Your task to perform on an android device: I am going to use a new device, so I will remove all my calendar data by signing out of my gmail account, quentinclark421@gmail.com, in the calendar app.
Image 0: 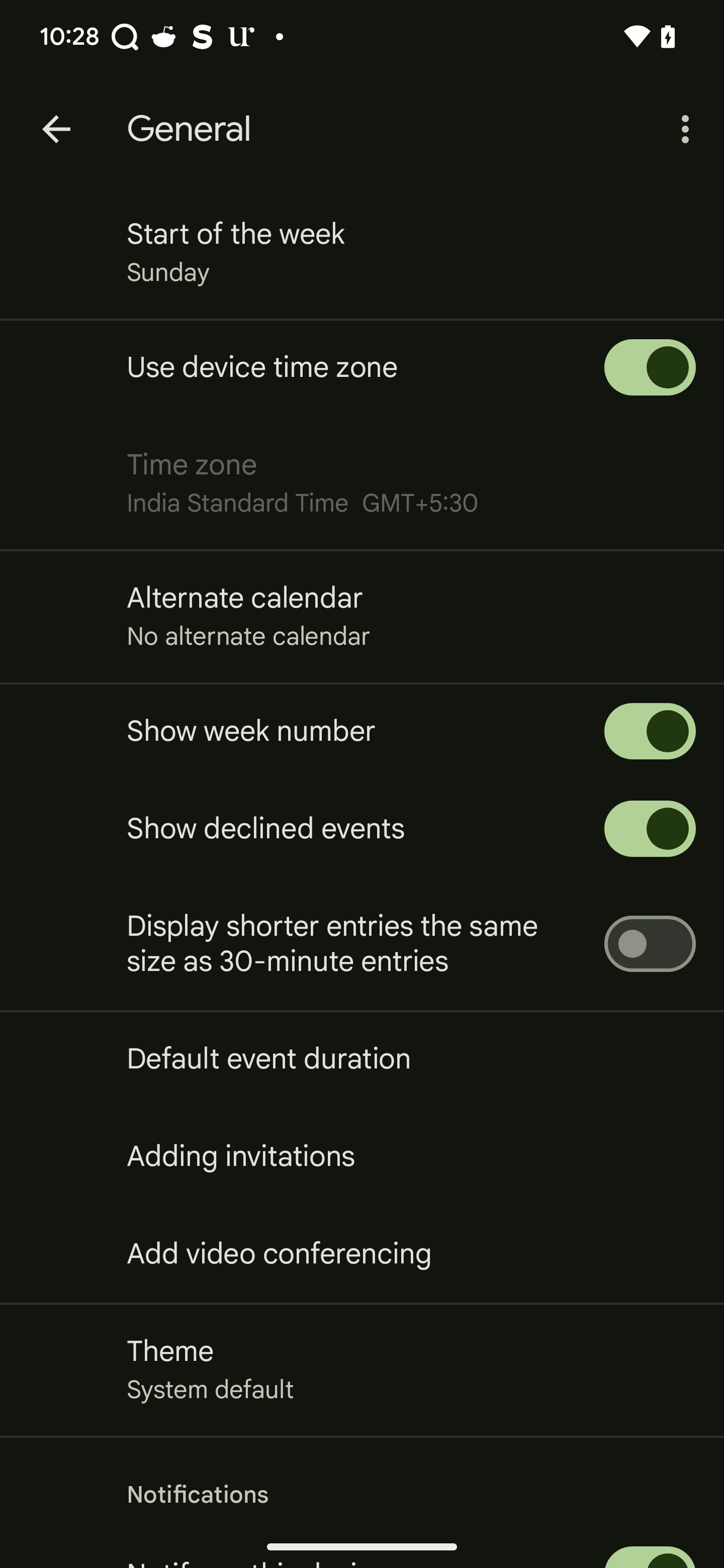
Go back to the previous page
Step 0: press back button
Image 1: 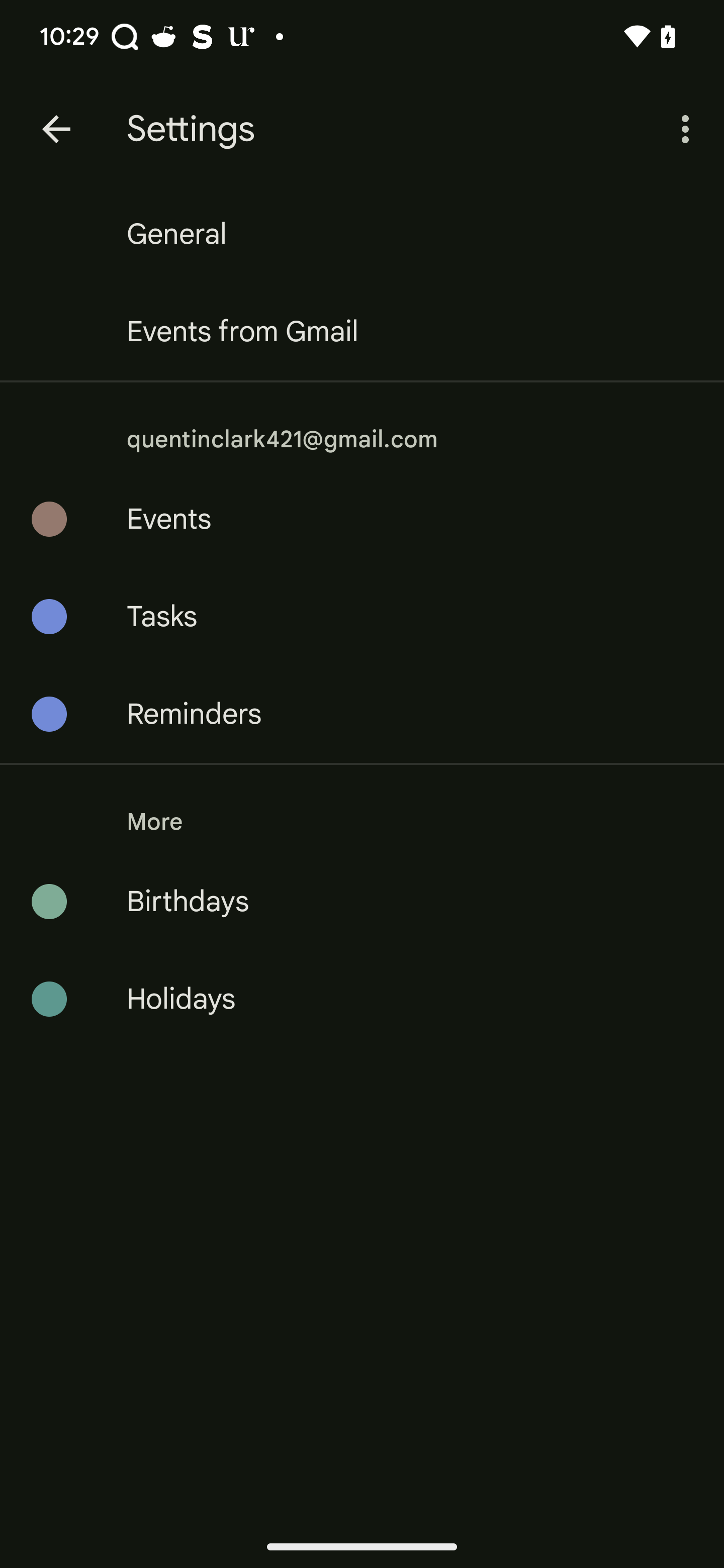
Go back to the previous page
Step 1: press back button
Image 3: 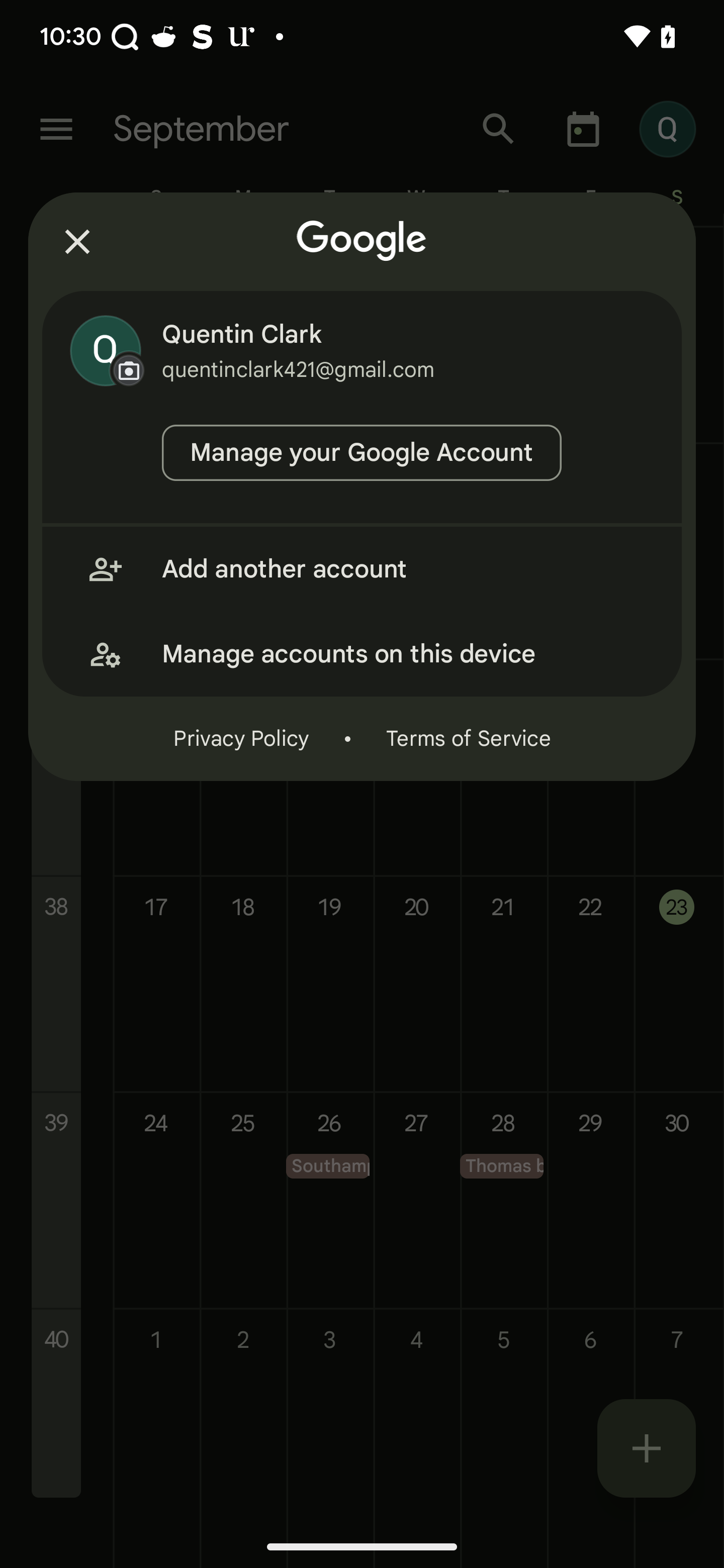
Click on the manage accounts on this device option
Step 3: click (408, 654)
Image 4: 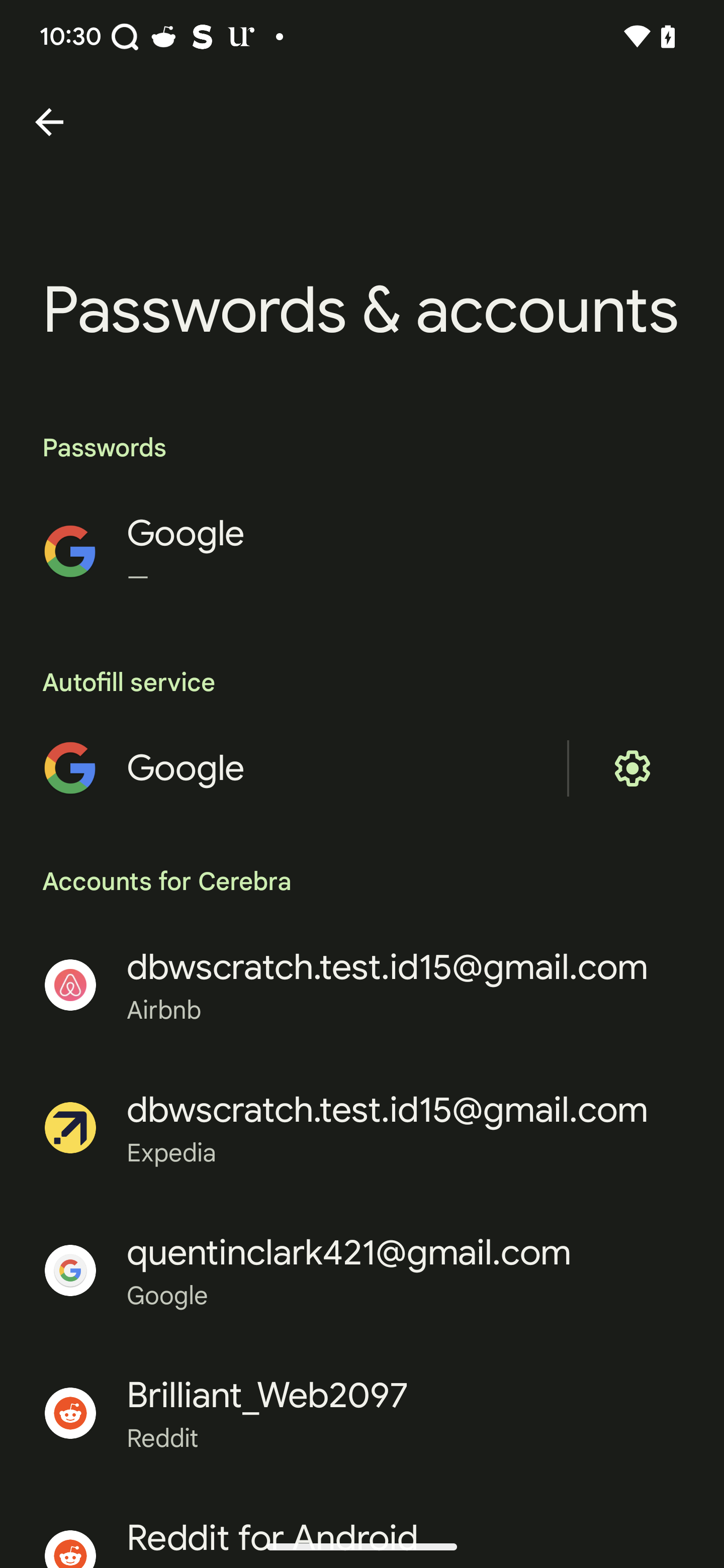
Click on the third suggested gmail
Step 4: click (349, 1252)
Image 5: 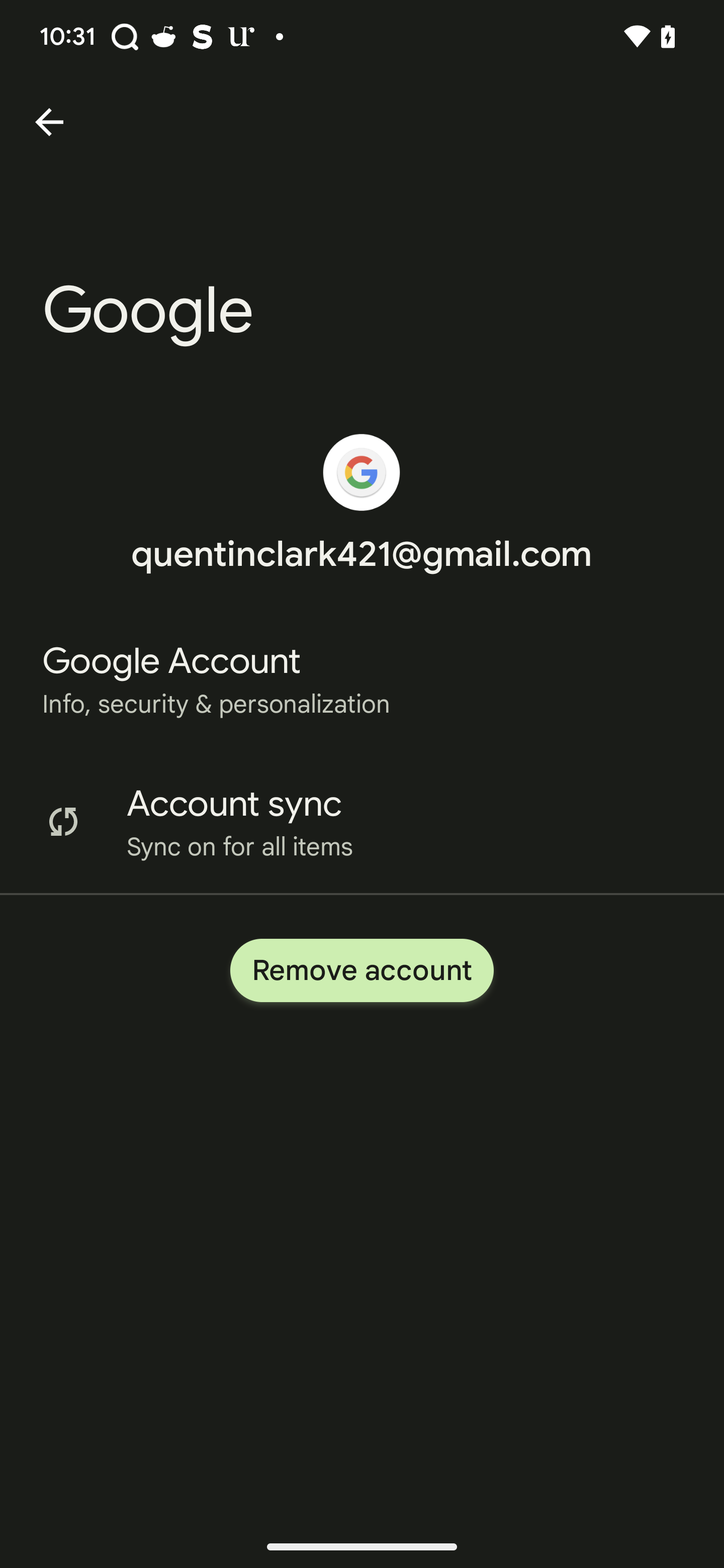
Click on the remove account button
Step 5: click (362, 970)
Image 6: 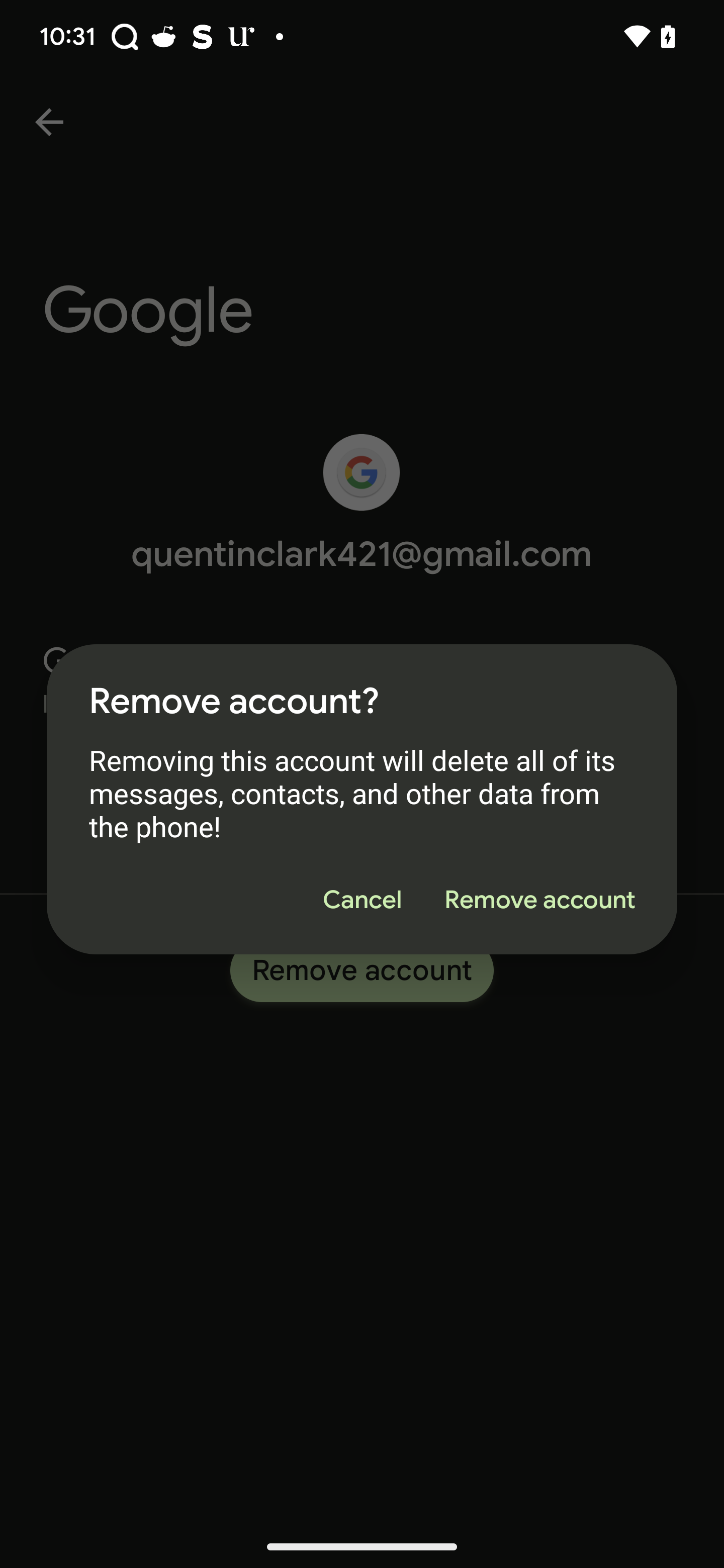
Click on the remove account button
Step 6: click (539, 900)